Your task to perform on an android device: View the weather condition in the map to detect the presence and intensity of various types of precipitation.
Image 0: 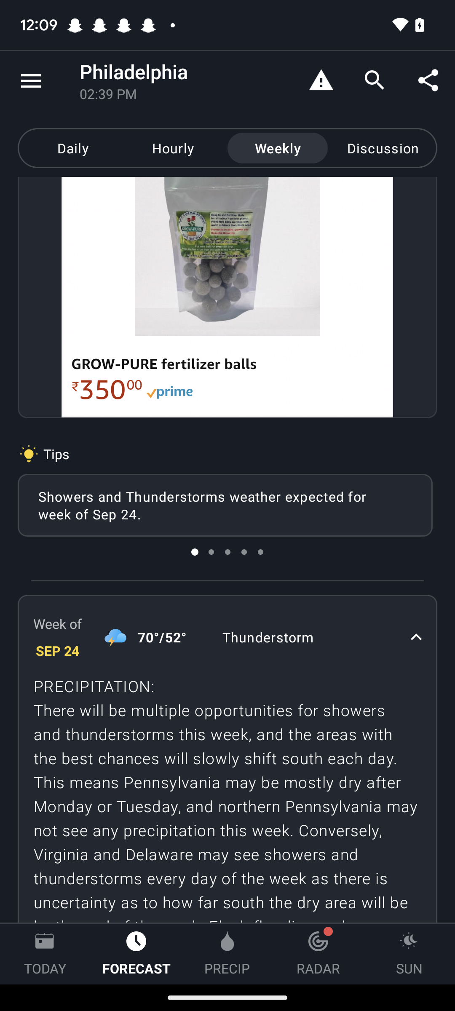
Click on today at the bottom of the screen.
Step 0: click (45, 953)
Image 1: 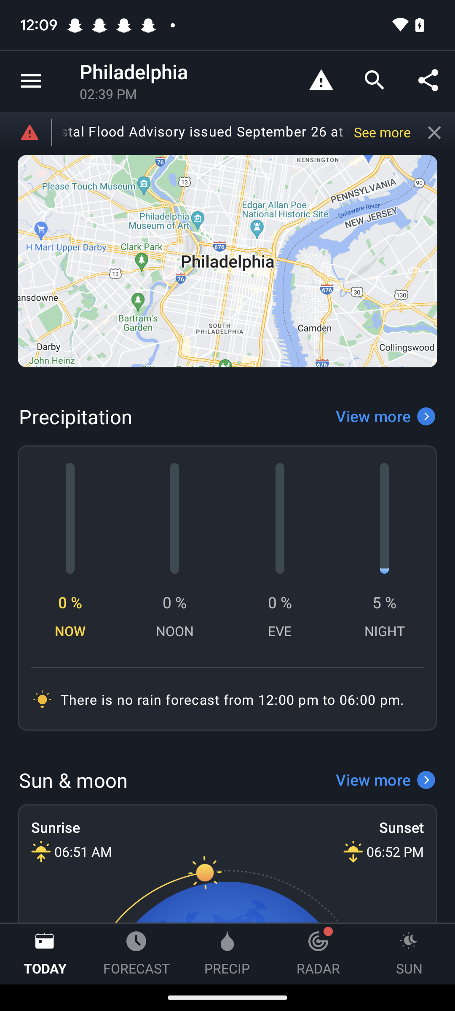
Click on image at the top of the screen.
Step 1: click (213, 279)
Image 2: 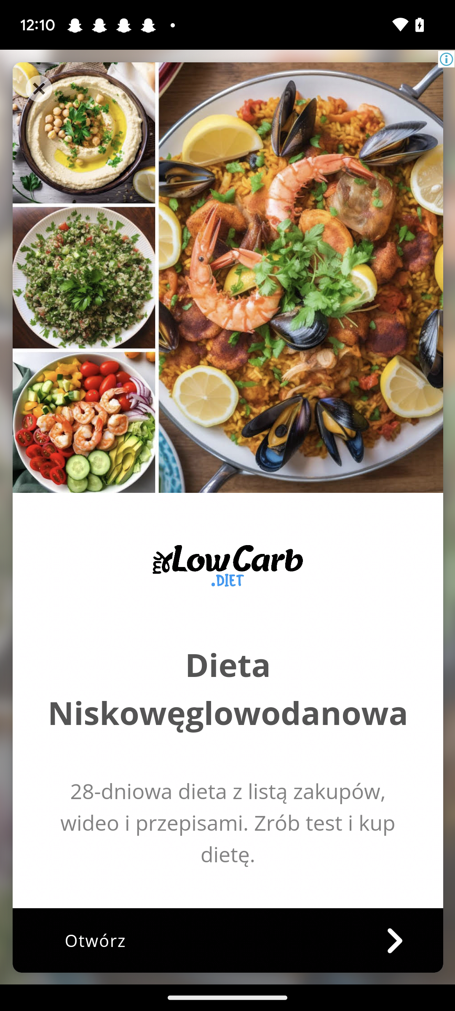
Click on image at the top of the screen.
Step 2: click (227, 277)